Your task to perform on an android device: I think a tracker is required for good fitness.I installed a tracker app called FitToFit app. Set up Account in the FitToFit app
Image 0: 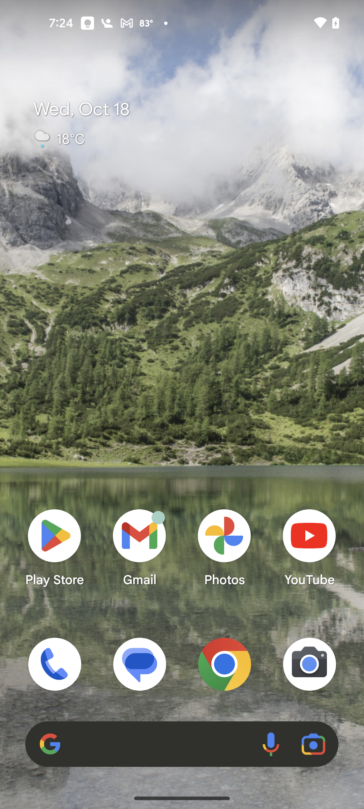
Open the FitToFit app
Step 0: open app "FitToFit"
Image 1: 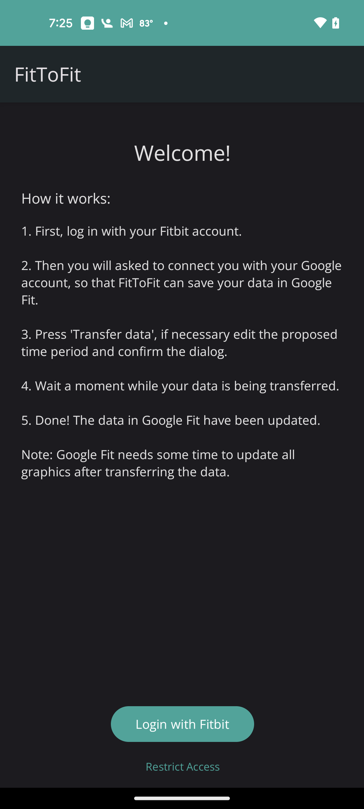
Click on the Login with Fitbit button at the bottom of the screen
Step 1: click (182, 724)
Image 2: 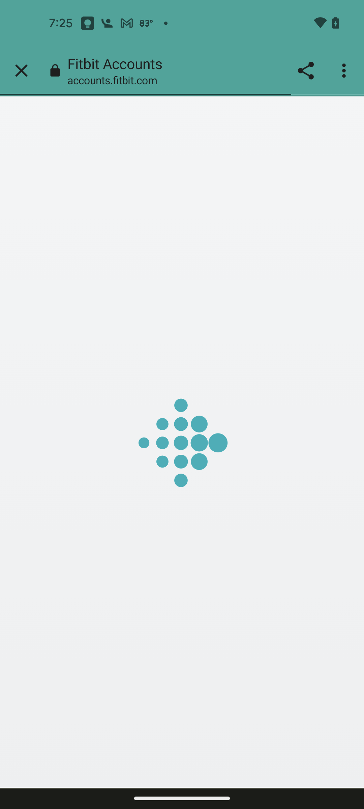
Click on the Login with Fitbit button at the bottom of the screen
Step 2: wait
Image 3: 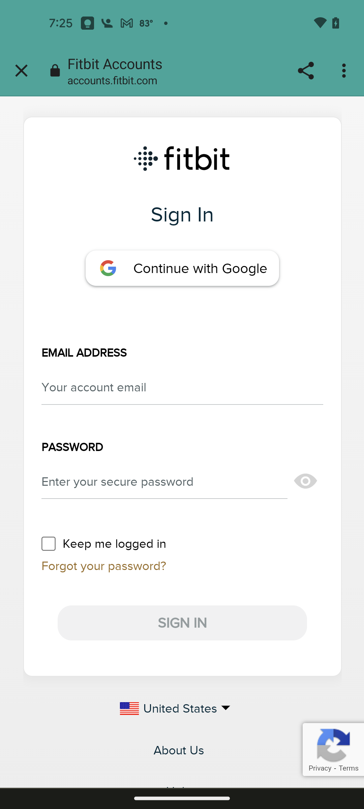
Click on the Continue with Google button
Step 3: click (182, 268)
Image 4: 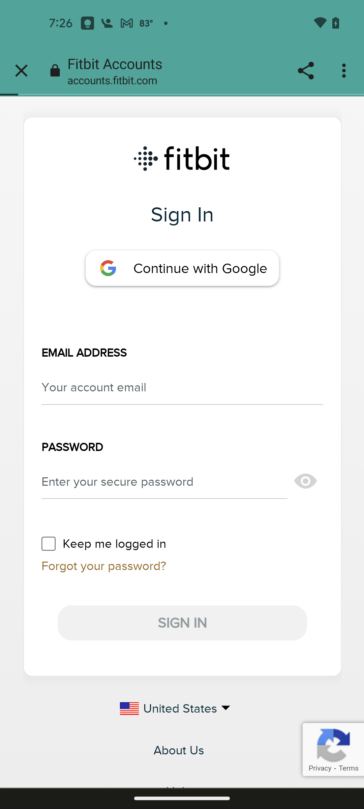
Click on the Continue with Google button
Step 4: wait
Image 5: 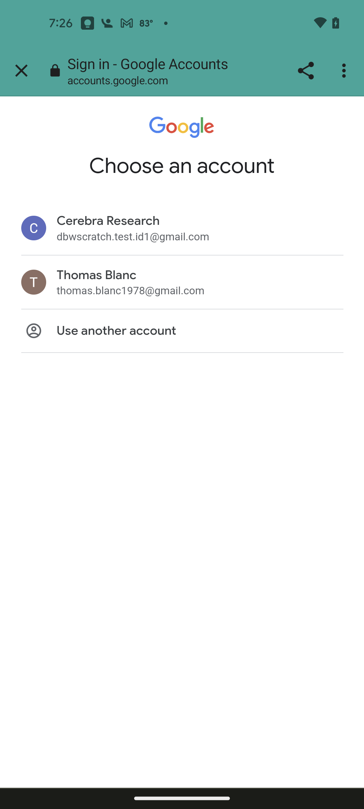
Click on the Thomas Blanc id
Step 5: click (200, 275)
Image 6: 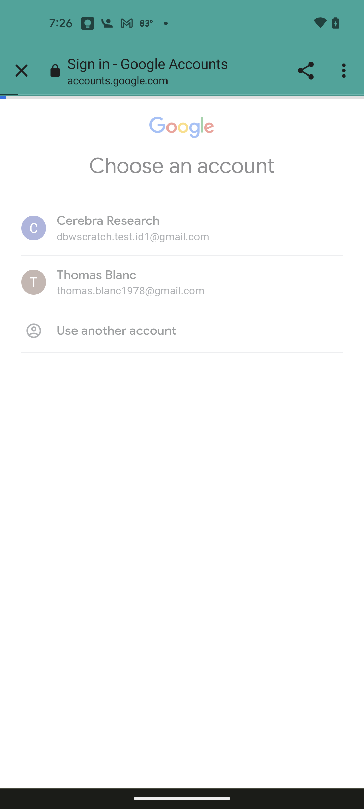
Click on the Thomas Blanc id
Step 6: wait
Image 7: 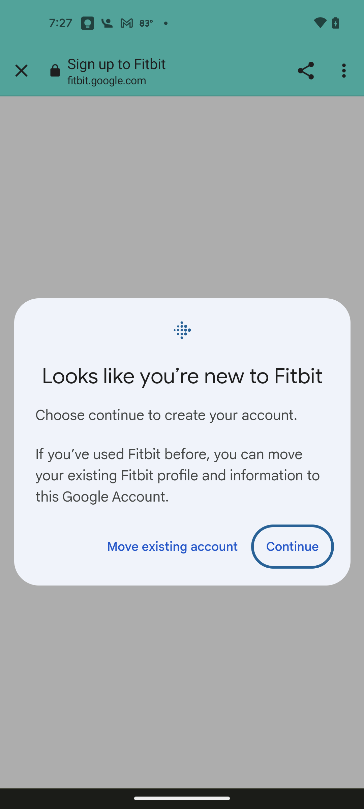
Click on the Continue button
Step 7: click (292, 546)
Image 8: 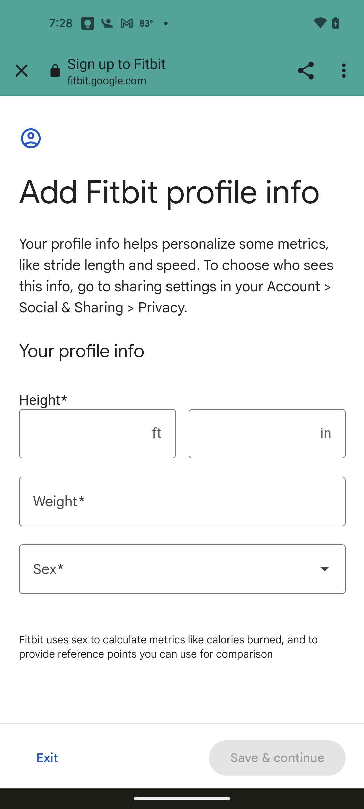
Click on the Height text field
Step 8: click (183, 442)
Image 9: 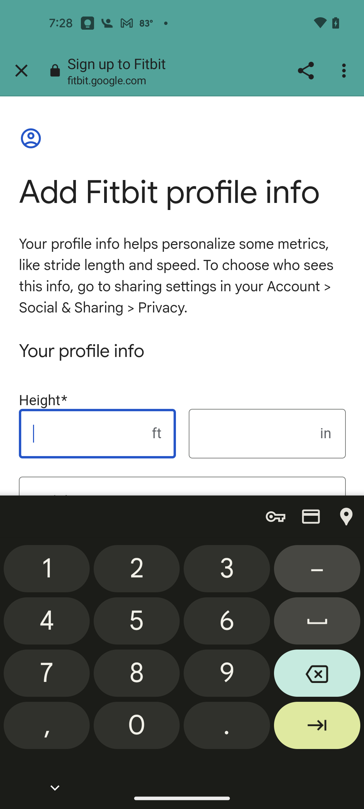
Type 5
Step 9: type "5"
Image 10: 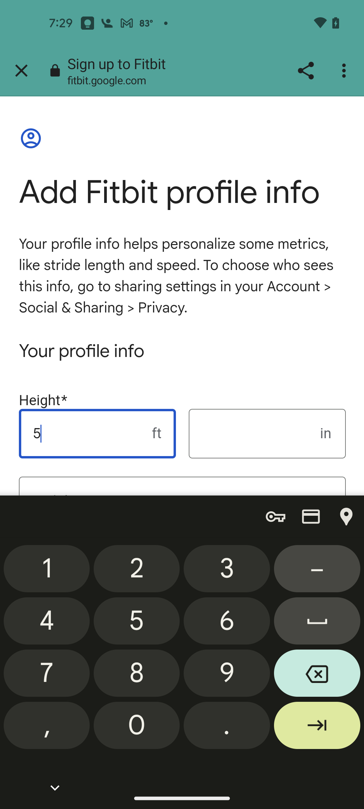
Click on the in section
Step 10: click (183, 296)
Image 11: 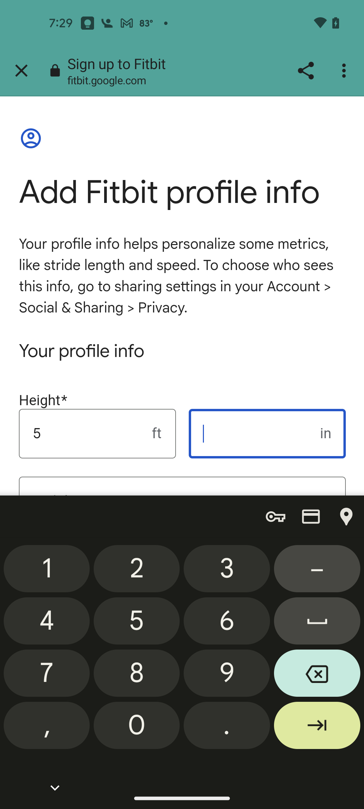
Type 6
Step 11: type "6"
Image 12: 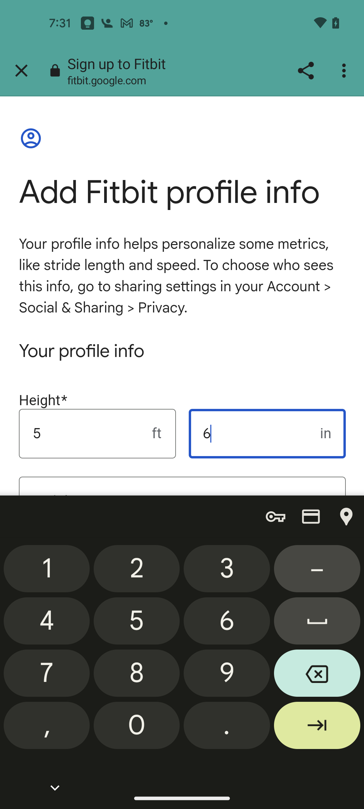
Click on the forward icon at the bottom right of the screen
Step 12: click (317, 728)
Image 14: 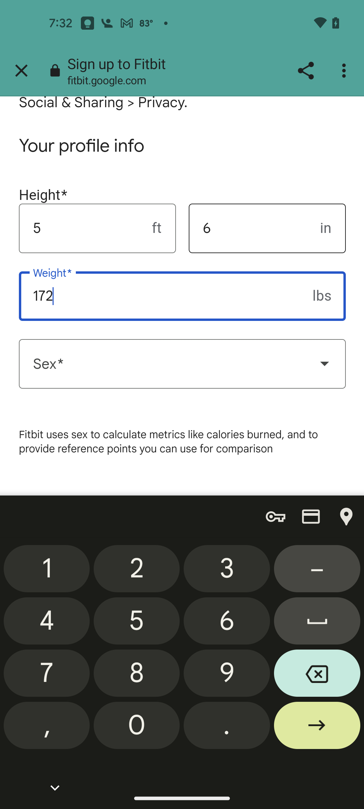
Click on the drop down icon in the sex section
Step 14: click (183, 296)
Image 15: 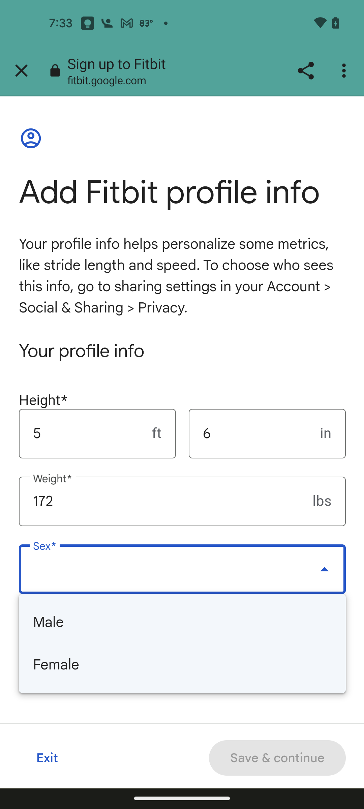
Click on the Male 
Step 15: click (183, 442)
Image 16: 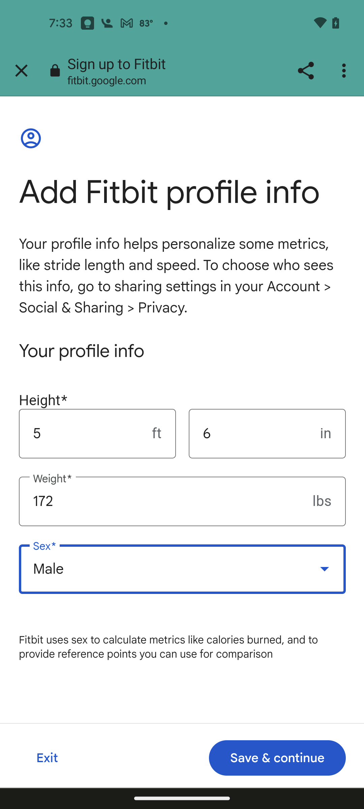
Click on the Save & continue button at the bottom right of the screen
Step 16: click (183, 442)
Image 17: 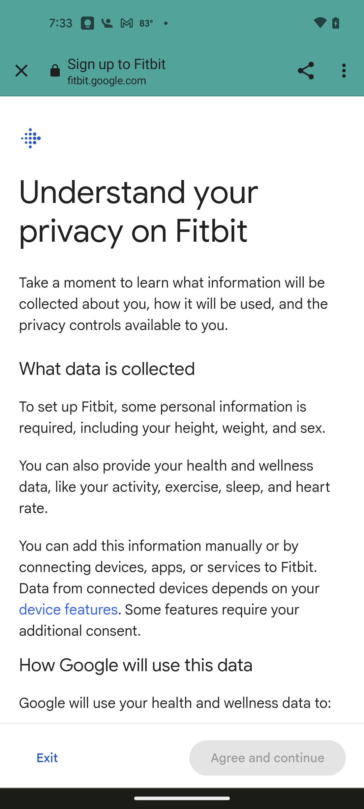
Scroll down to read the agreement
Step 17: scroll down
Image 18: 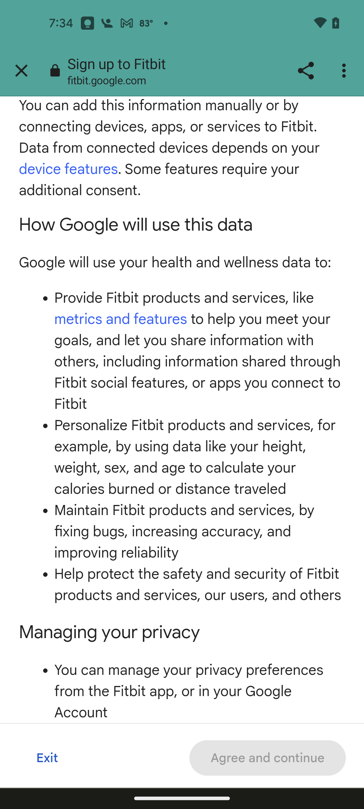
Scroll down to read the agreement
Step 18: scroll down
Image 19: 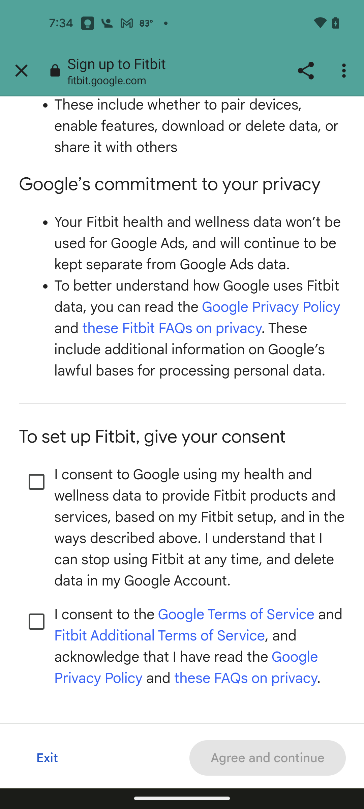
Click on the first consent box to agree with condition
Step 19: click (36, 482)
Image 20: 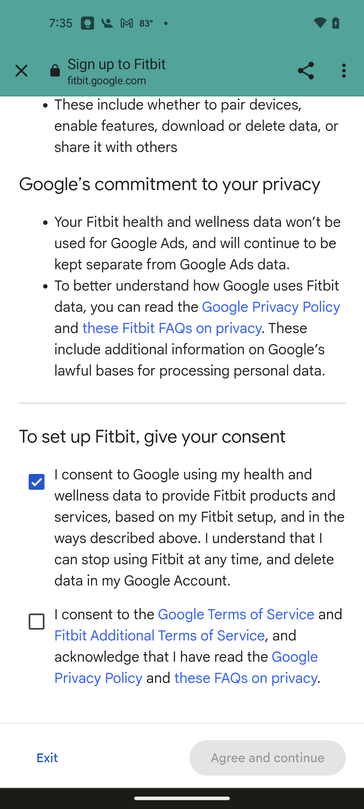
Click on the second consent box to agree with condition
Step 20: click (36, 622)
Image 21: 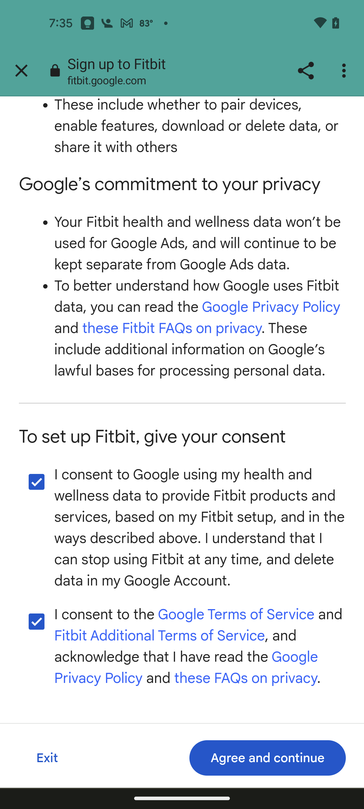
Click on the Agree and continue button at the bottom right of the screen
Step 21: click (267, 758)
Image 23: 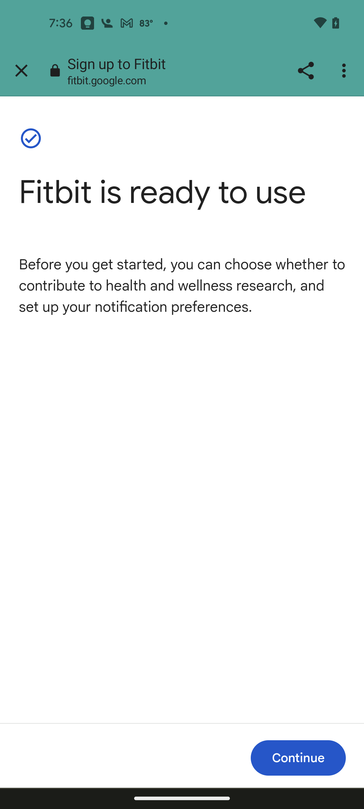
Click on the Continue button at the bottom right of the screen
Step 23: click (298, 757)
Image 24: 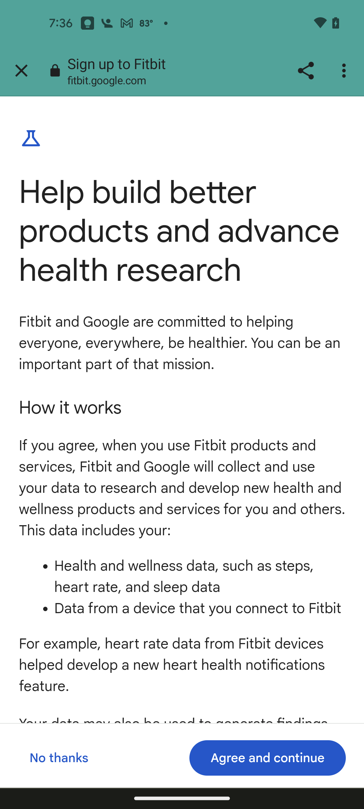
Click on the Agree and continue button at the bottom right of the screen
Step 24: click (267, 757)
Image 25: 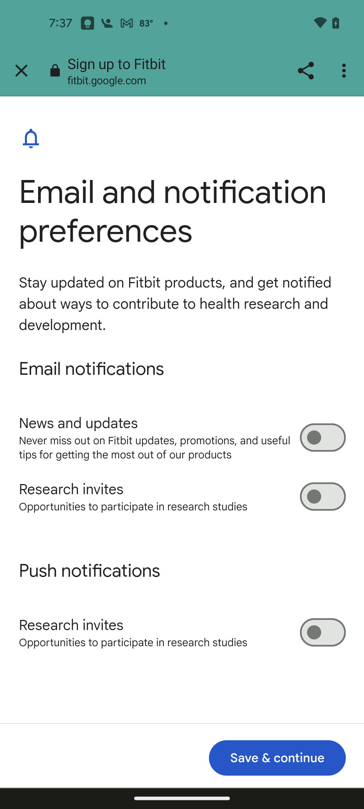
Click on the Agree and continue button at the bottom right of the screen
Step 25: wait
Image 26: 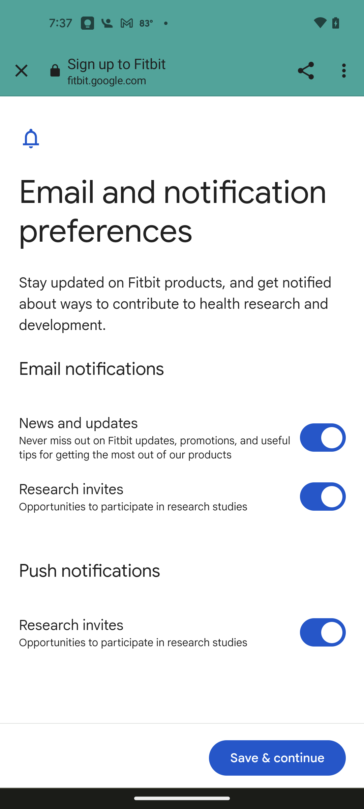
Click on the Save & continue button at the bottom right of the screen
Step 26: click (277, 757)
Image 27: 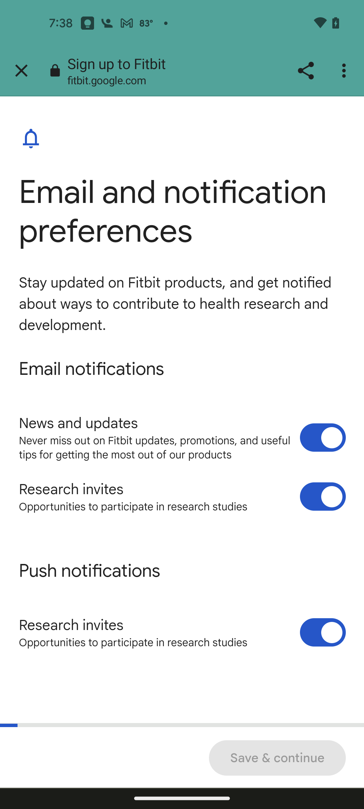
Click on the Save & continue button at the bottom right of the screen
Step 27: wait
Image 28: 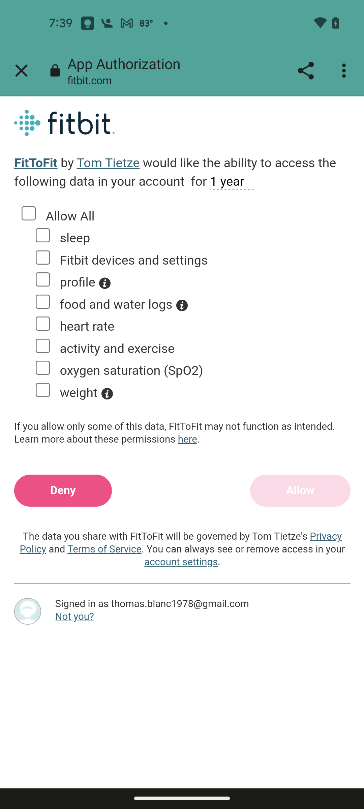
Click on the allow all box
Step 28: click (69, 216)
Image 29: 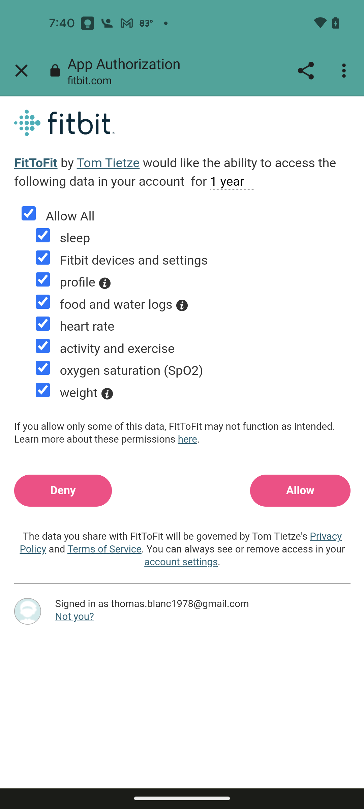
Click on the Allow button at the right of the screen
Step 29: click (300, 490)
Image 30: 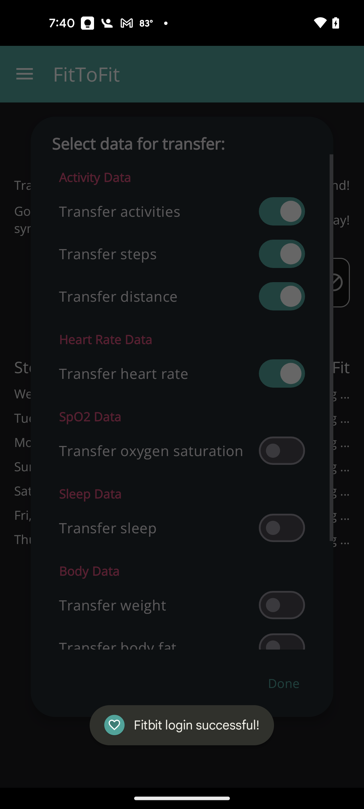
Click on the Allow button at the right of the screen
Step 30: wait
Image 31: 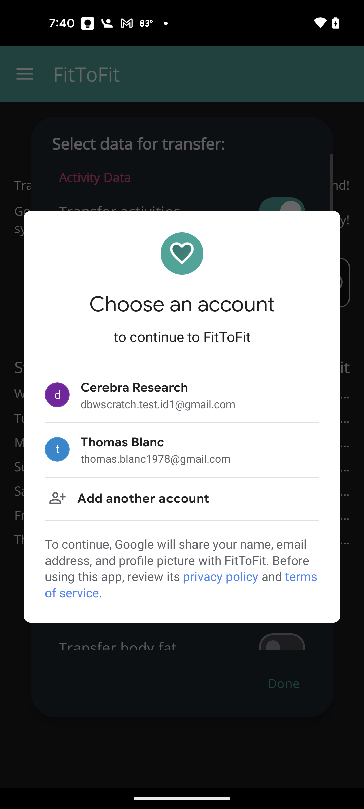
Click on the Thomas Blanc id
Step 31: click (122, 442)
Image 32: 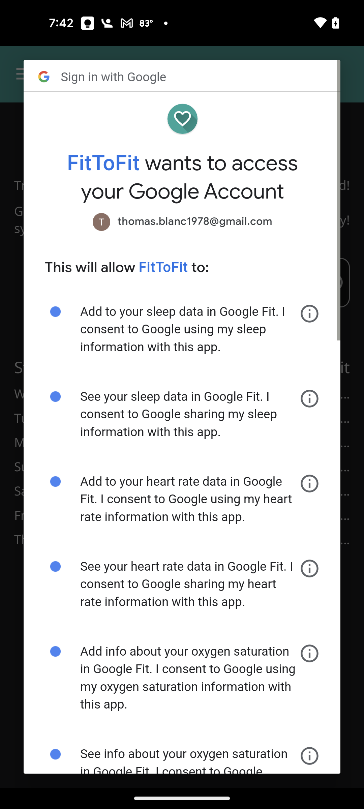
Click on the Thomas Blanc id
Step 32: wait
Image 33: 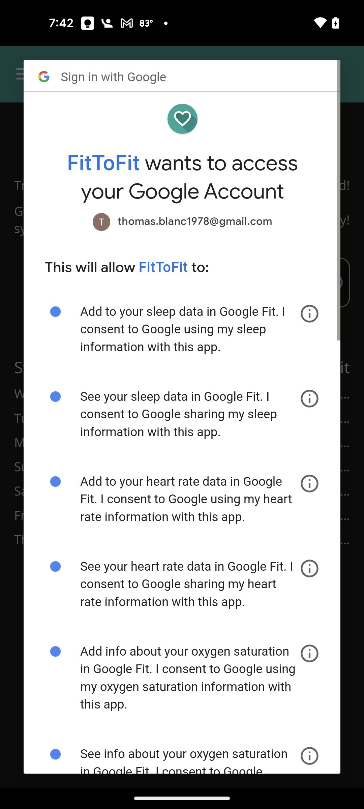
Scroll down to read all instruction
Step 33: scroll down
Image 34: 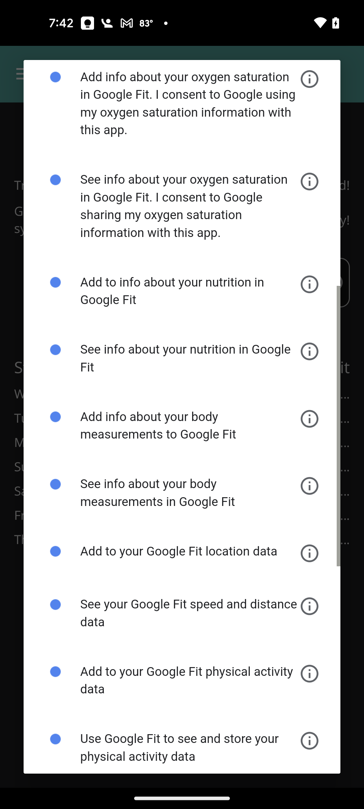
Scroll down to read all instruction
Step 34: scroll down
Image 35: 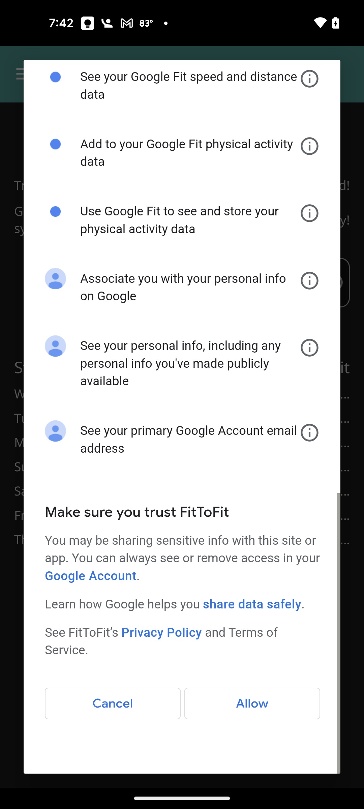
Click on the Allow button at the bottom right of the screen
Step 35: click (252, 703)
Image 36: 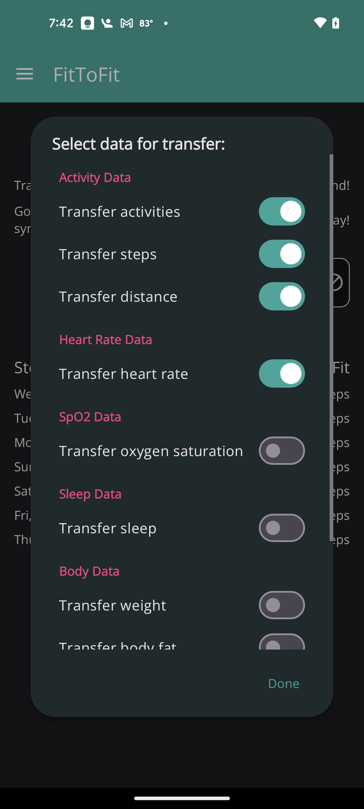
Click on the Done at the bottom of the screen
Step 36: click (283, 683)